Your task to perform on an android device: I want to look for the stained window glass under the sale category so that i can save money.
Image 1: 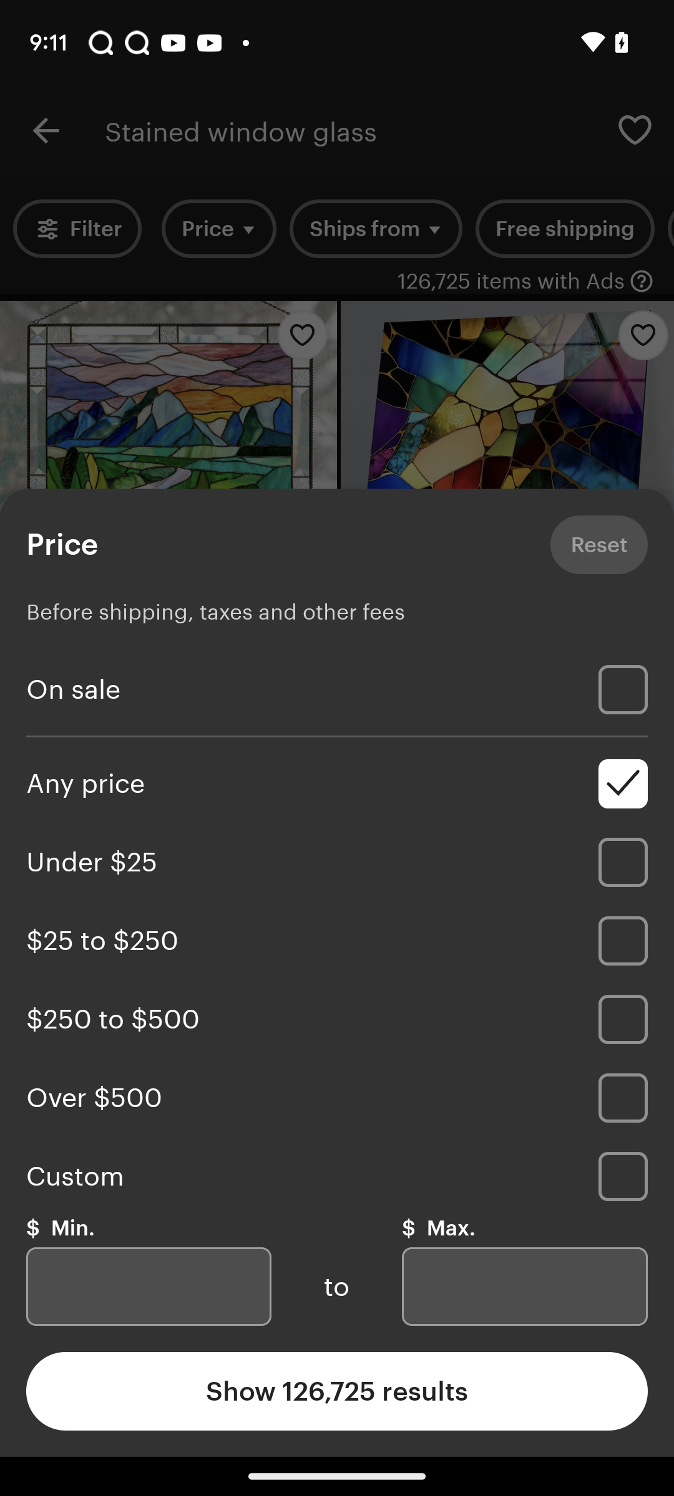
Click on On Sale option
Step 1: click (337, 689)
Image 2: 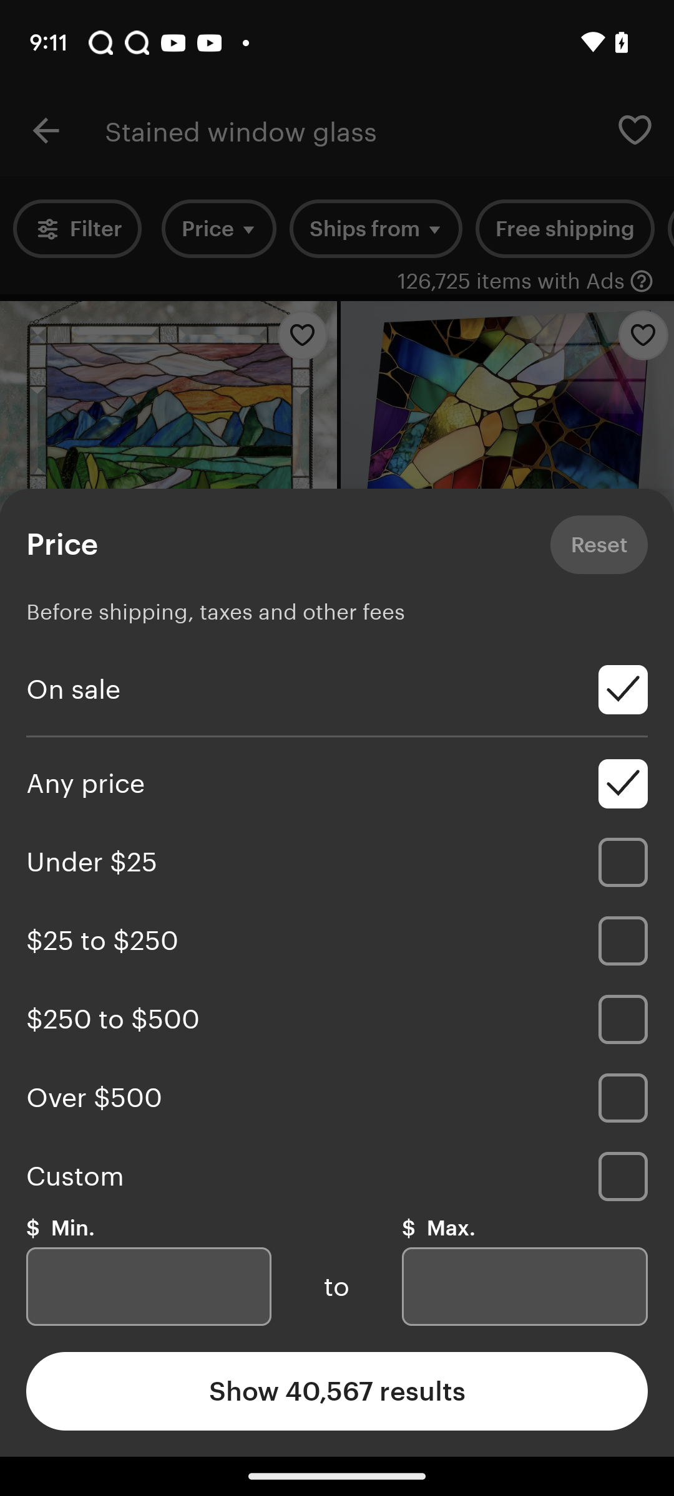
Click on Show 40,567 results
Step 2: click (337, 1391)